Your task to perform on an android device: I want walking directions so I can reach my destination by foot.
Image 0: 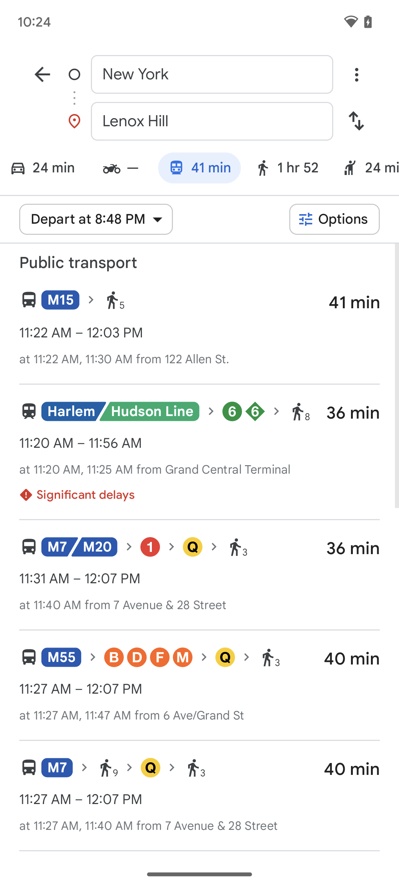
Click the Walking icon on the top of the screen.
Step 0: click (298, 168)
Image 1: 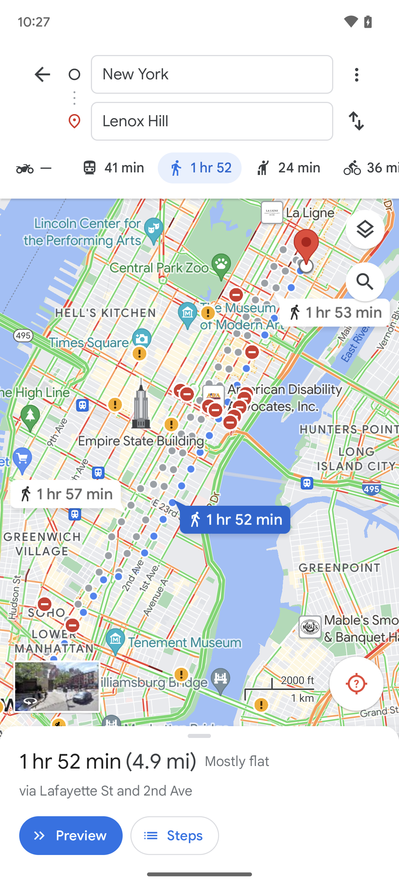
Click on the Preview button on the bottom left corner of the screen.
Step 1: click (71, 835)